Your task to perform on an android device: In the current open document, add the second image from my gallery on the WPS Office app.
Image 0: 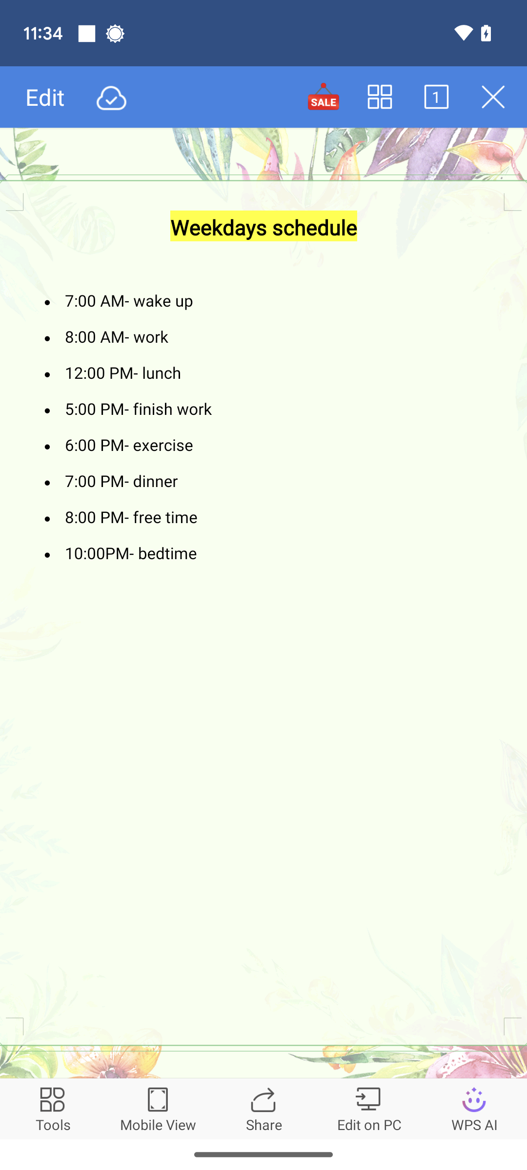
Click on the Edit tab at the top-left of the screen.
Step 0: click (41, 97)
Image 1: 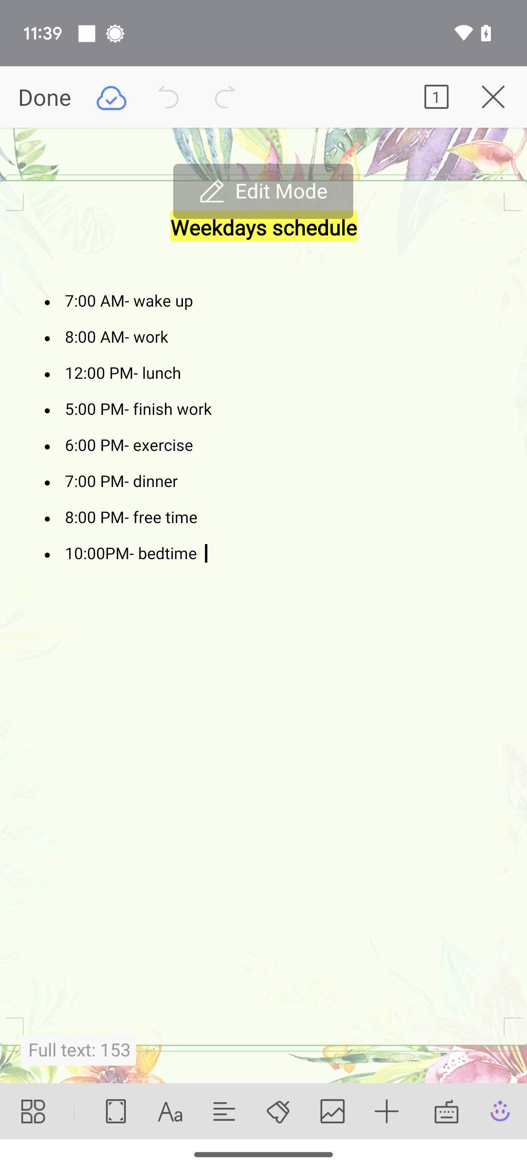
Click on the Edit tab at the top-left of the screen.
Step 1: wait
Image 2: 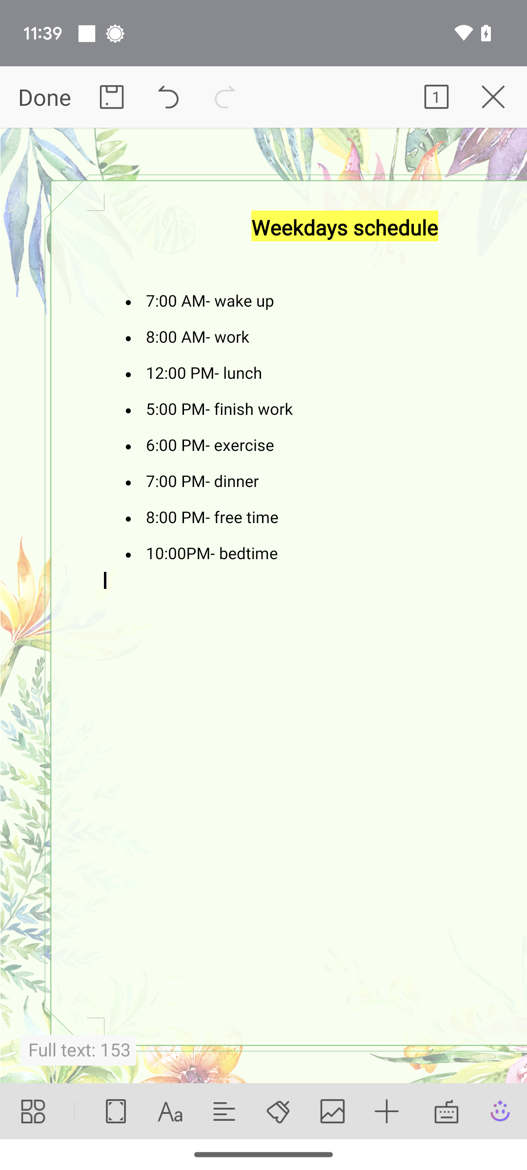
Click on the image icon from the bottom of the screen.
Step 2: click (263, 569)
Image 3: 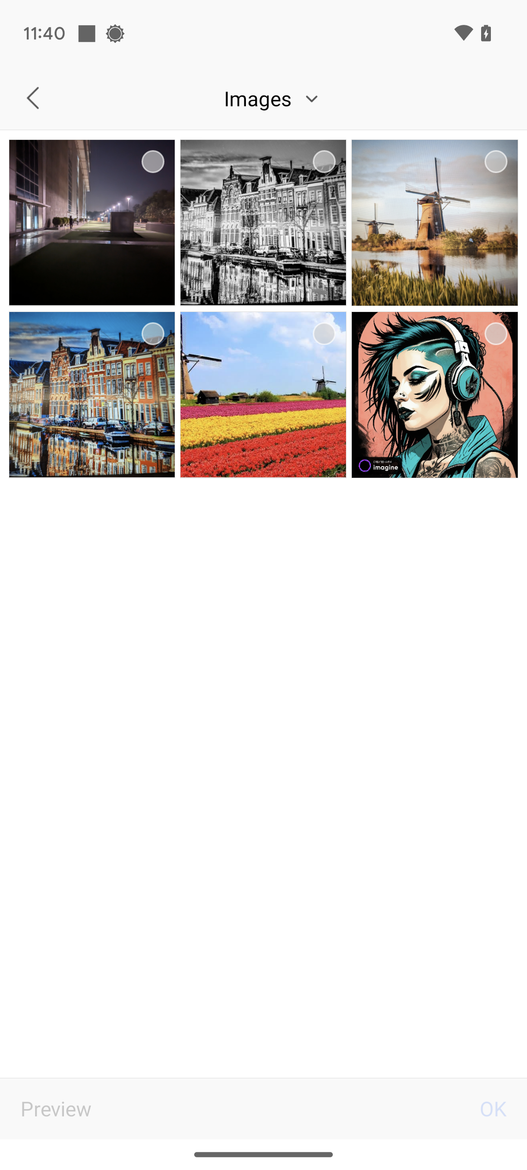
Select the second image.
Step 3: click (263, 222)
Image 4: 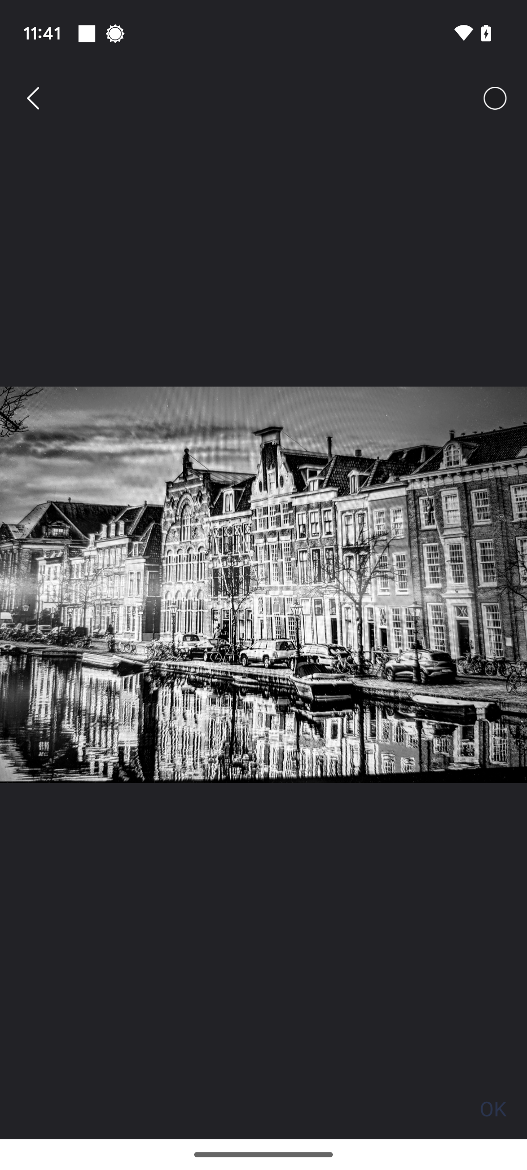
Select the second image.
Step 4: wait